Your task to perform on an android device: Open the Adidas app and open TERREX MADE TO BE REMADE FREE HIKER Shoes then add it to the wishlist.
Image 0: 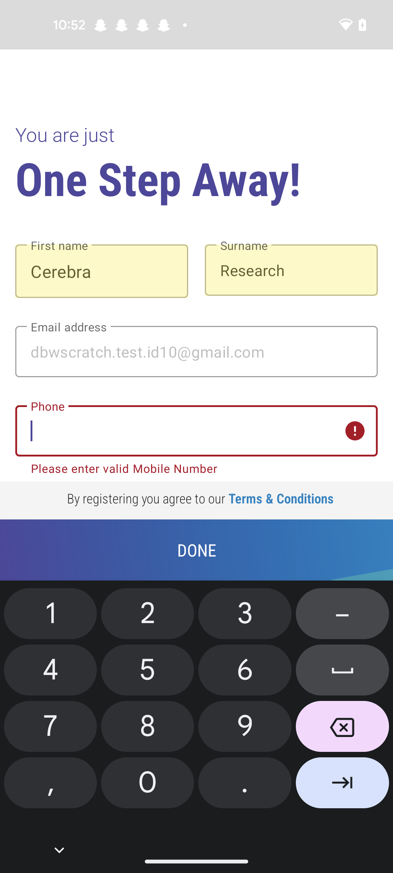
open Adidas app
Step 0: open app "adidas"
Image 1: 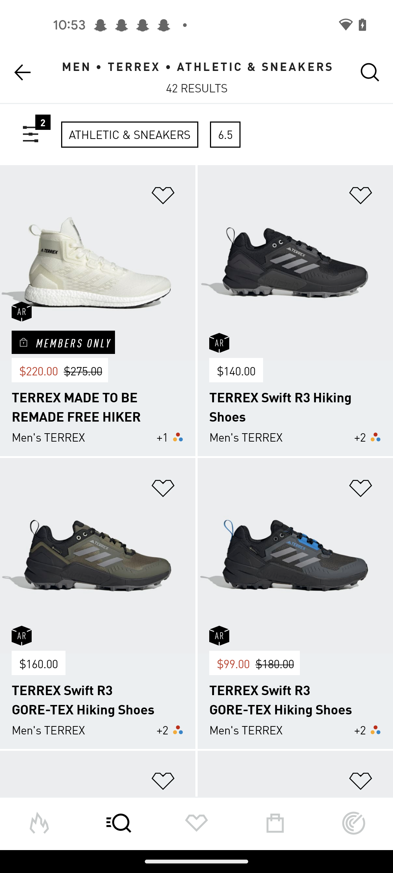
Click on the TERREX MADE TO BE REMADE FREE HIKER Shoes option 
Step 1: click (97, 263)
Image 2: 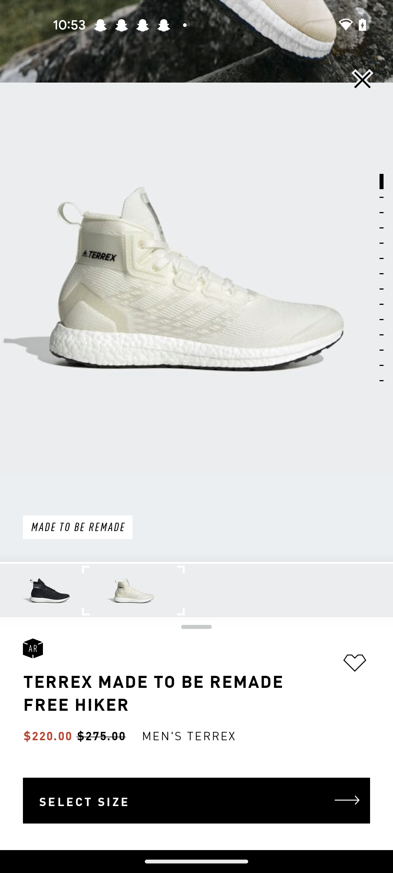
Click on the heart icon 
Step 2: click (355, 663)